Your task to perform on an android device: In the Clock app , add 5 minutes to the timer of 18 minutes
Image 0: 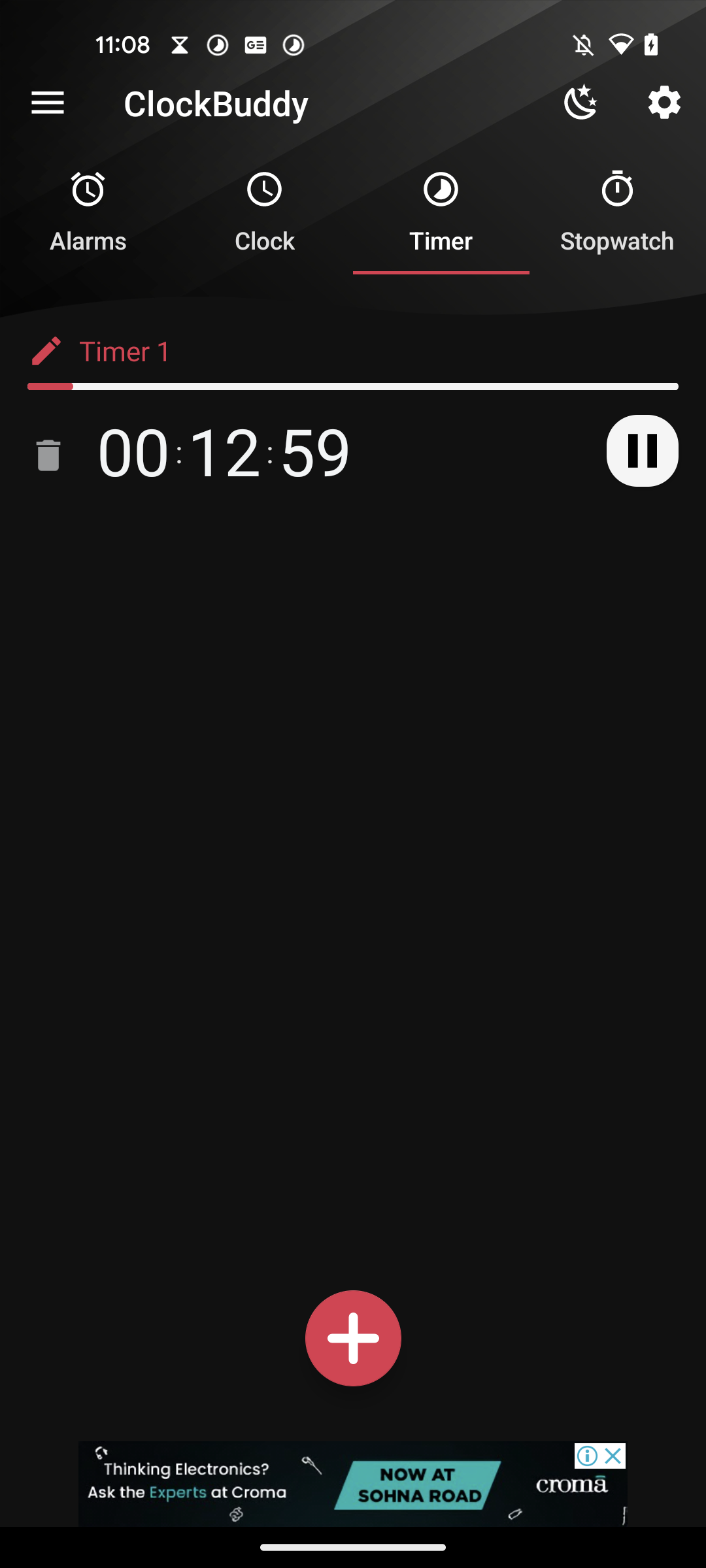
Open the Clock app
Step 0: open app "Clock"
Image 1: 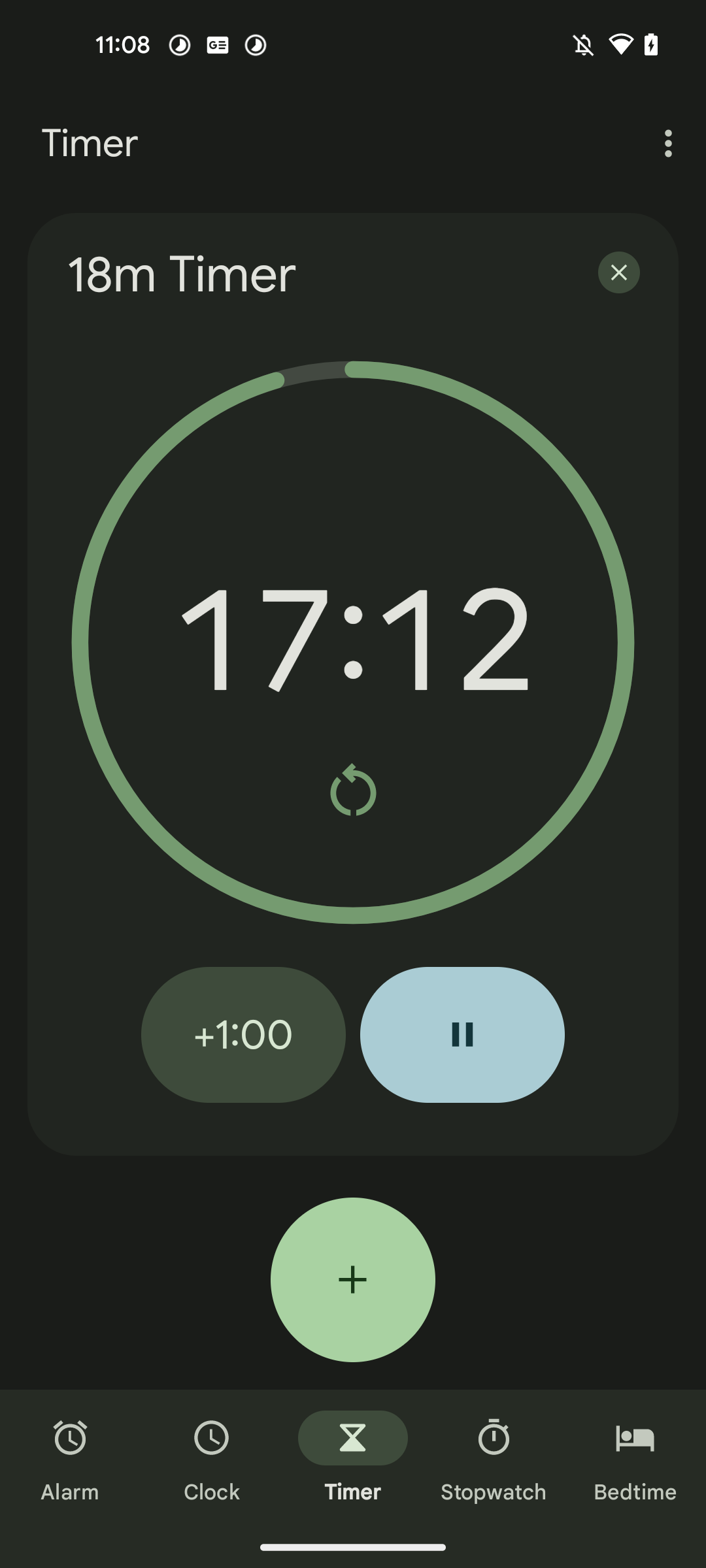
Click on the +1:00 button for the 5 times 
Step 1: click (243, 1034)
Image 2: 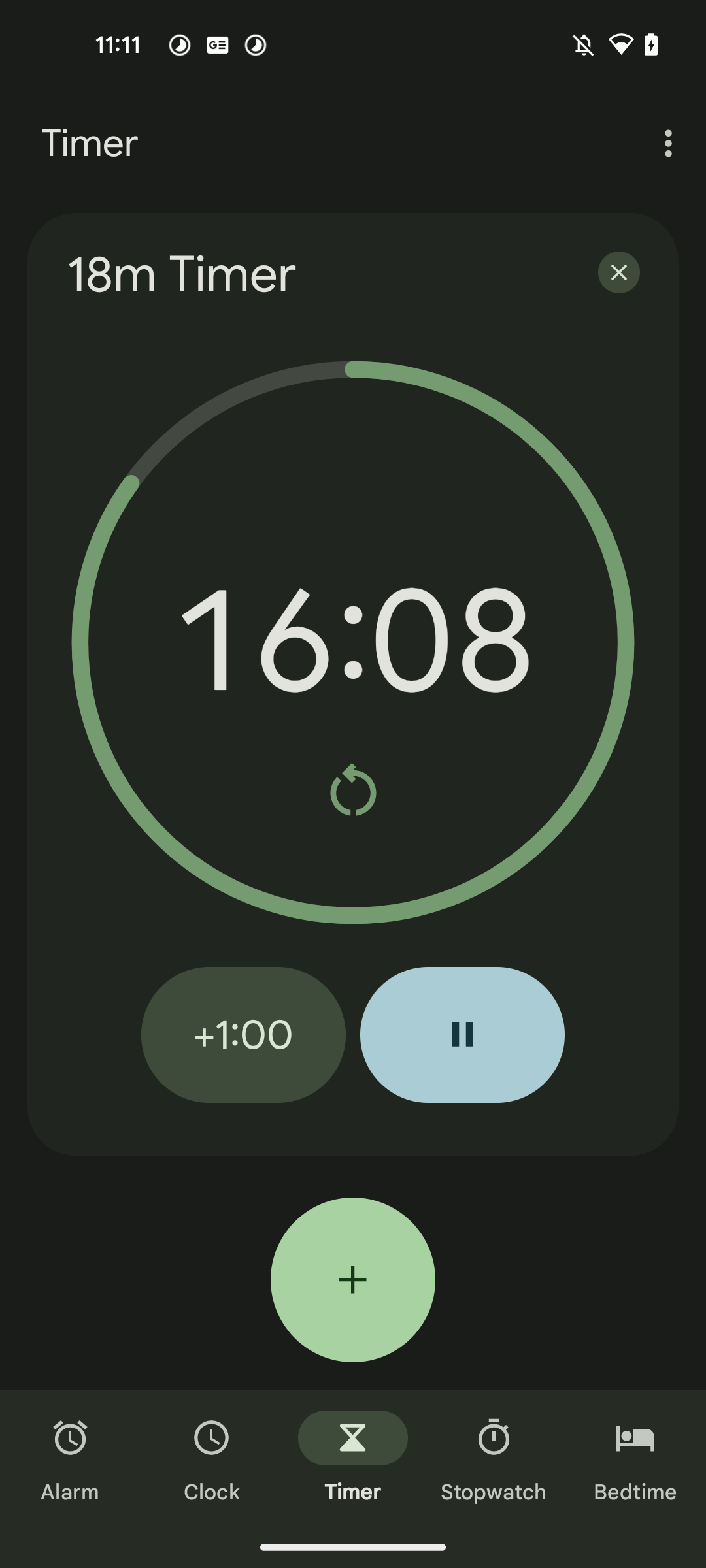
Click on the +1:00 button for the 5 times 
Step 2: click (243, 1034)
Image 3: 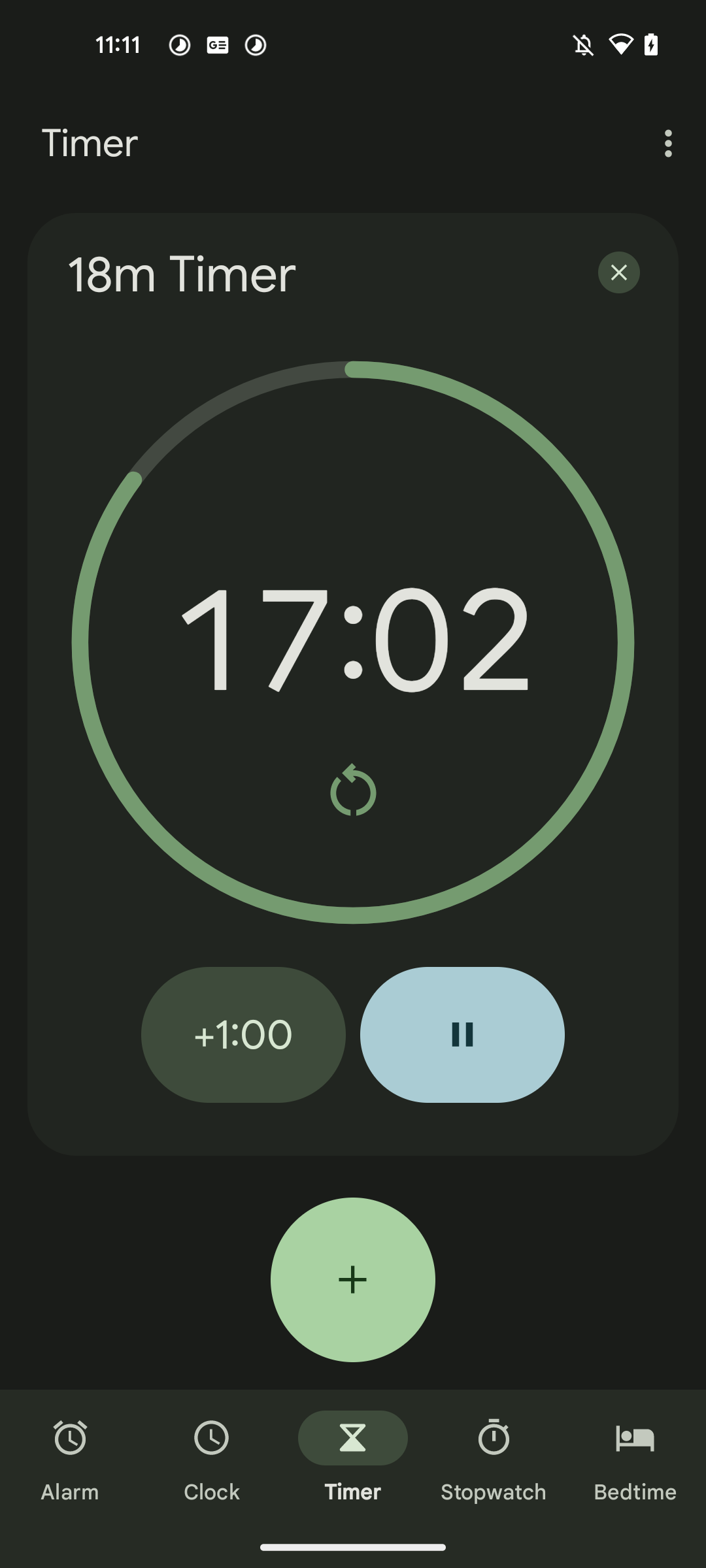
Click on the +1:00 button for the 5 times 
Step 3: click (243, 1034)
Image 4: 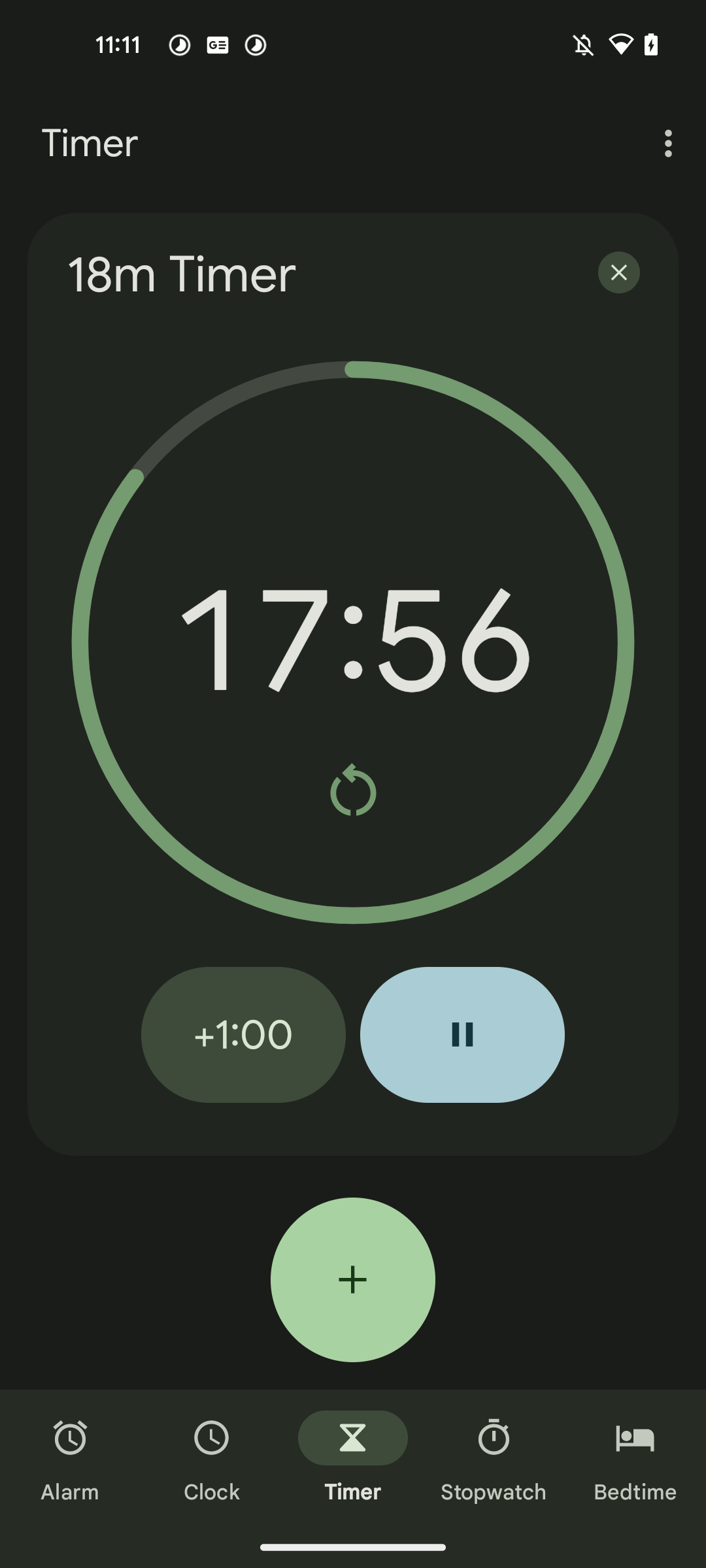
Click on the +1:00 button for the 5 times 
Step 4: click (243, 1034)